Your task to perform on an android device: I want to star an email from eBay that includes the suggested chair preference so that I can easily review it later.
Image 0: 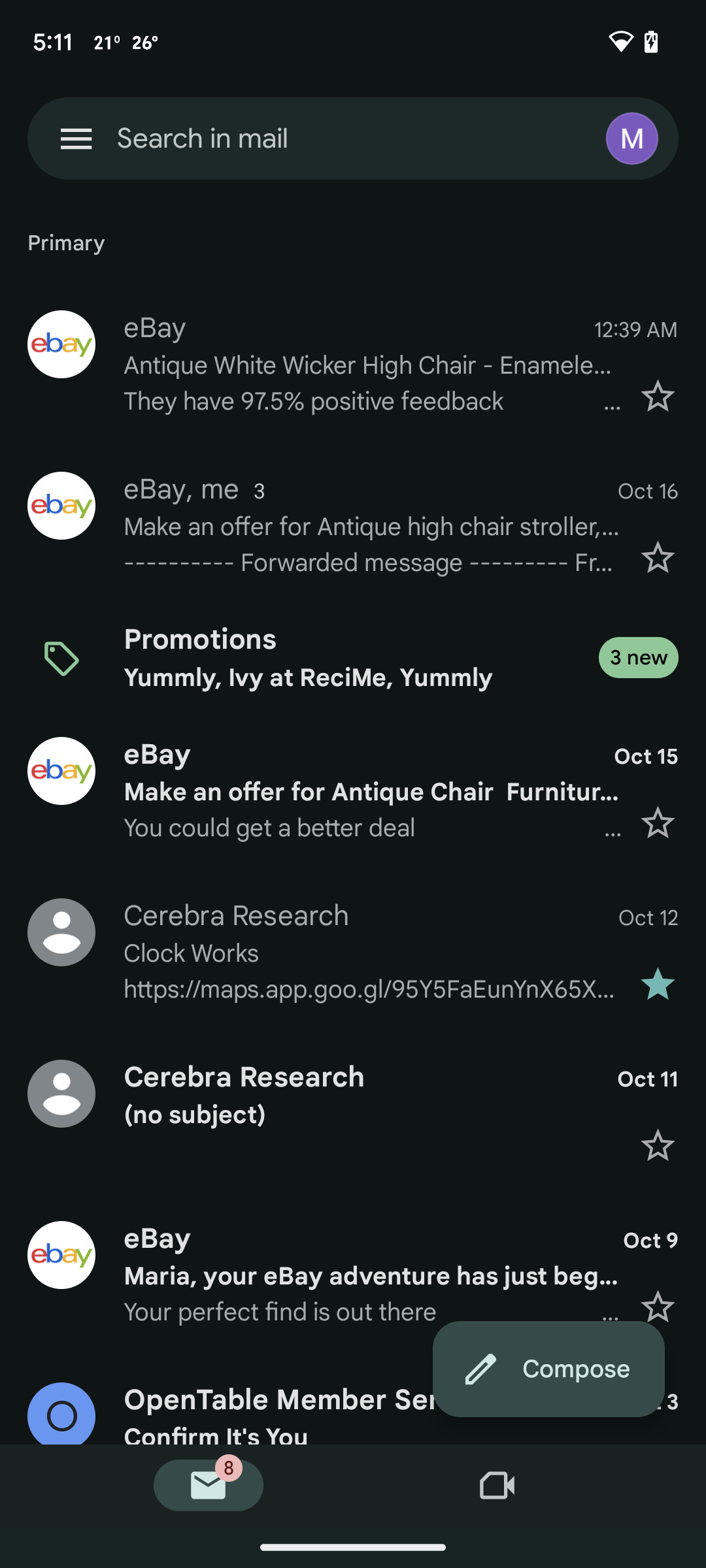
Click on the star icon of the second mail
Step 0: click (353, 525)